Your task to perform on an android device: I want to open the Movie name in my existing docs which i was saved in as a doc
Image 0: 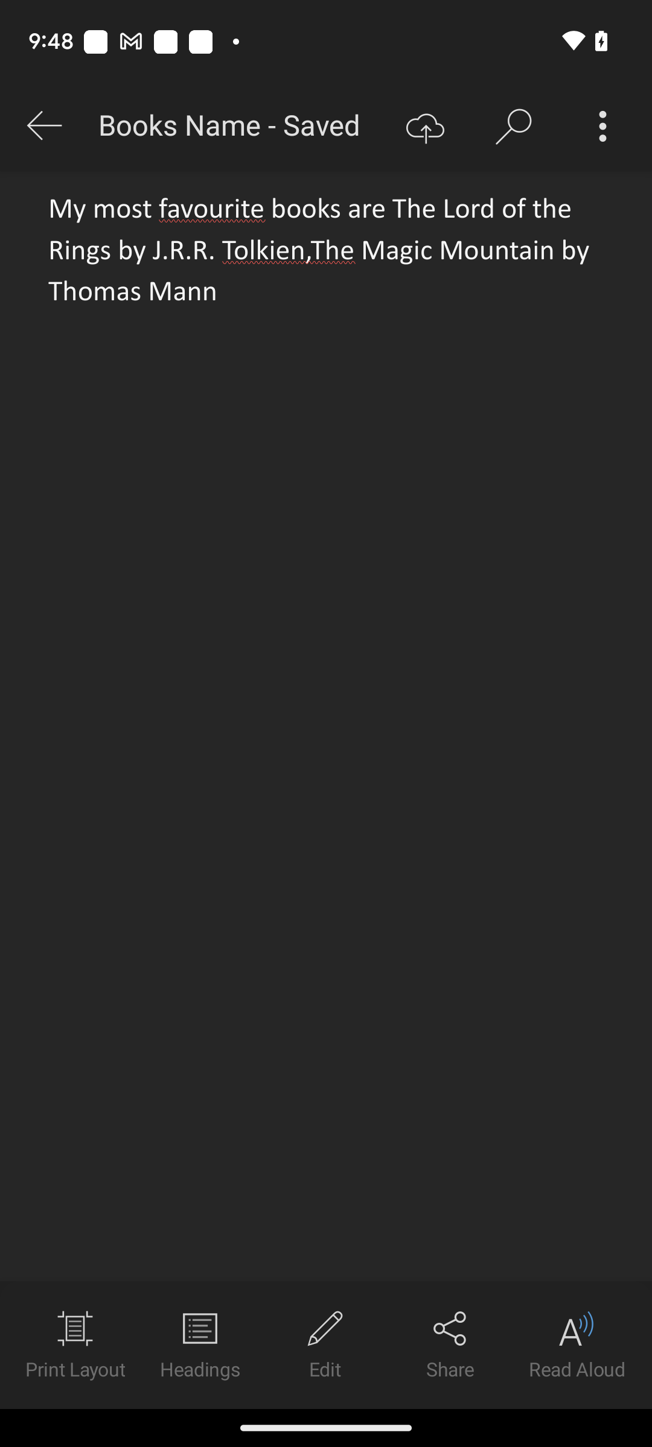
Go back to the screen
Step 0: press back button
Image 1: 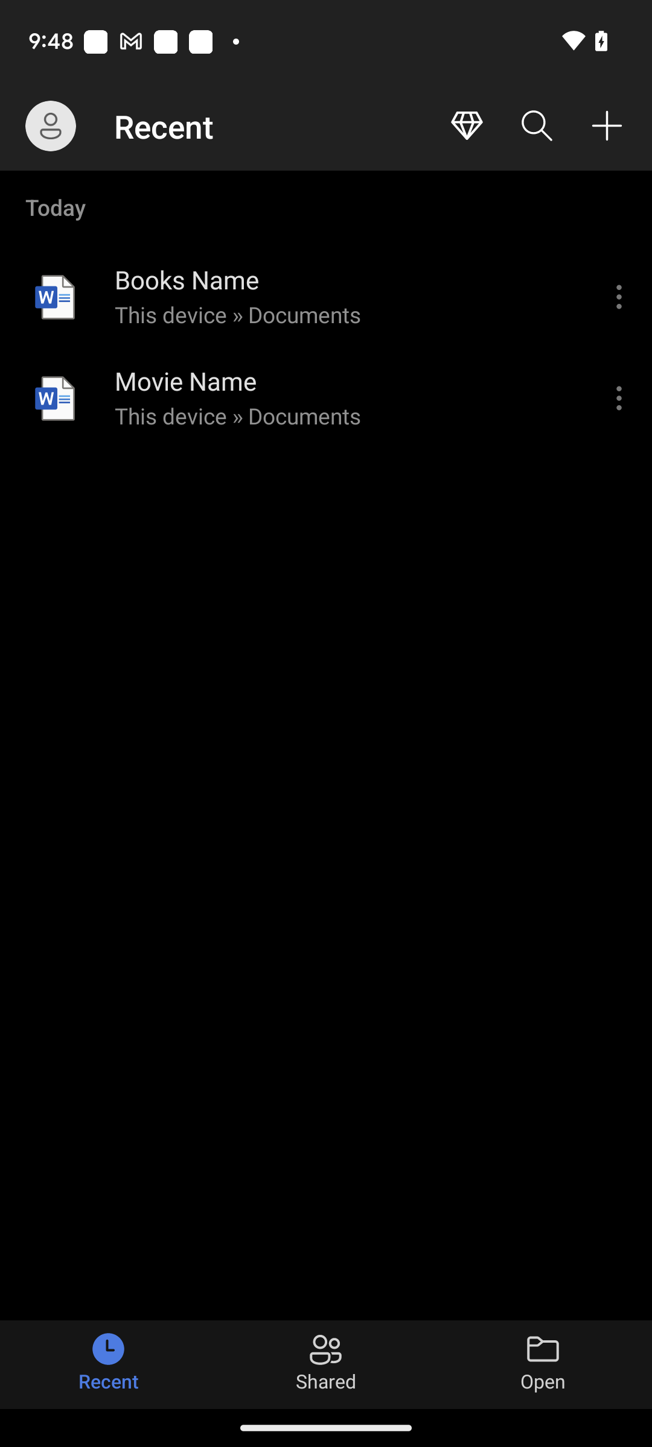
Click on the Movie name doc
Step 1: click (344, 417)